Your task to perform on an android device: I want to use the Notepad app to make a fresh note reminding me to buy groceries.
Image 0: 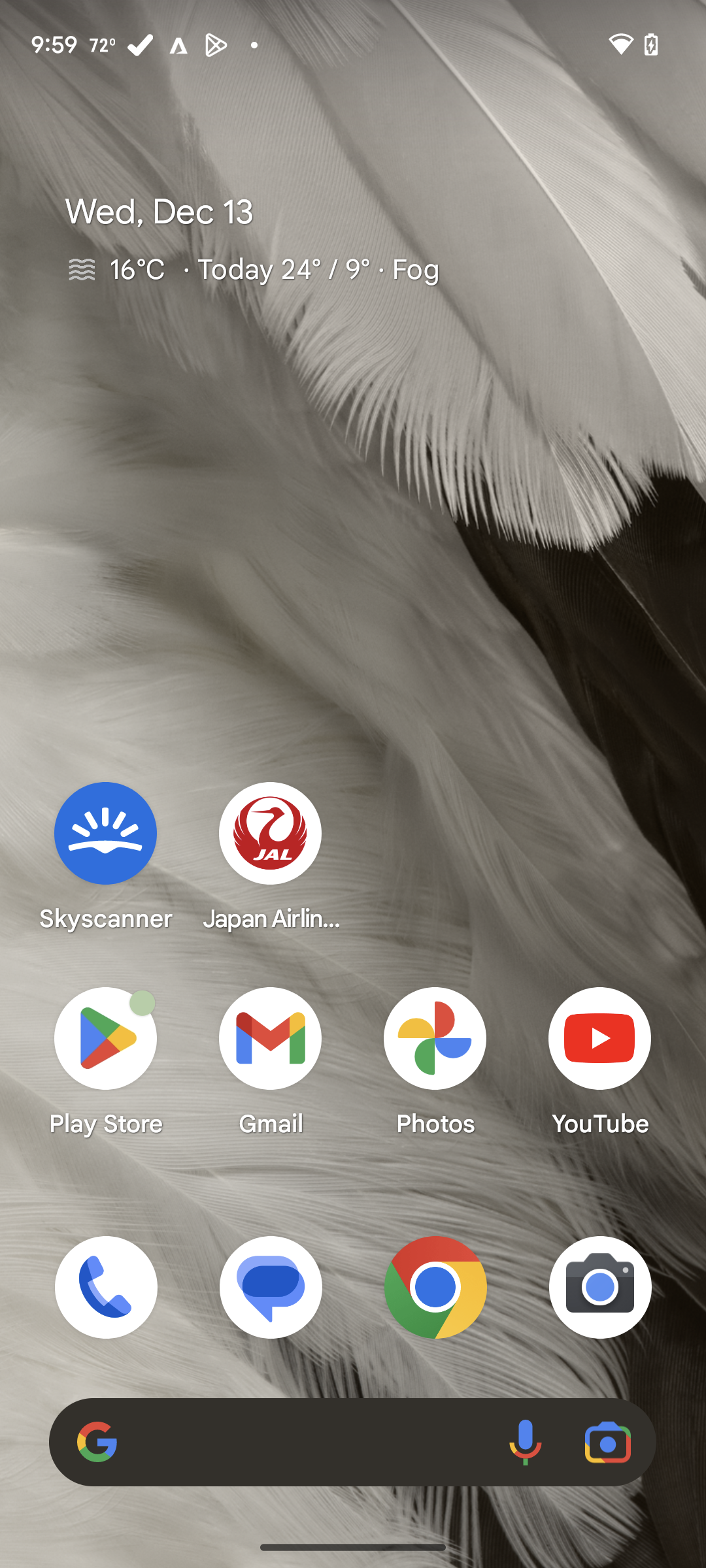
Open Notepad app
Step 0: click (105, 1060)
Image 1: 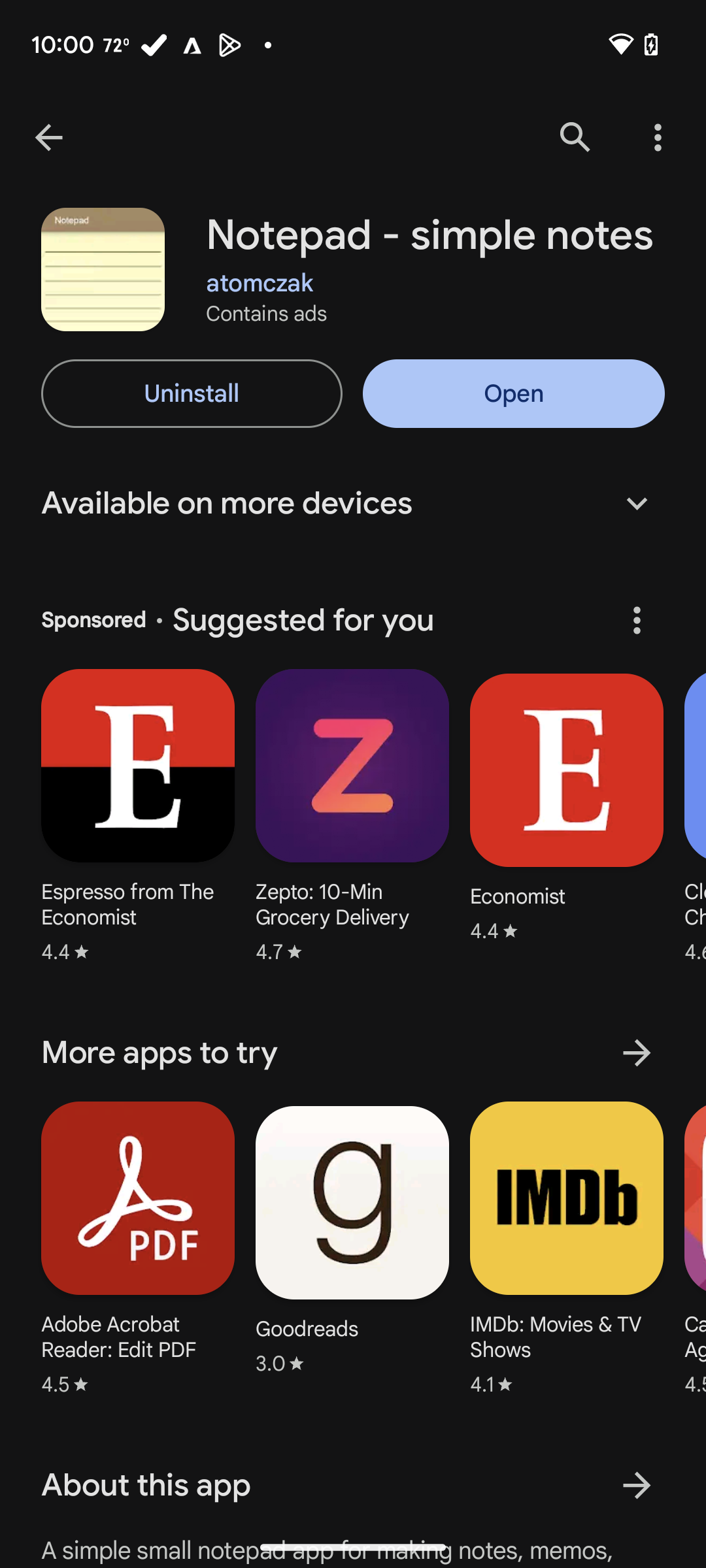
Open Notepad app
Step 1: click (514, 393)
Image 2: 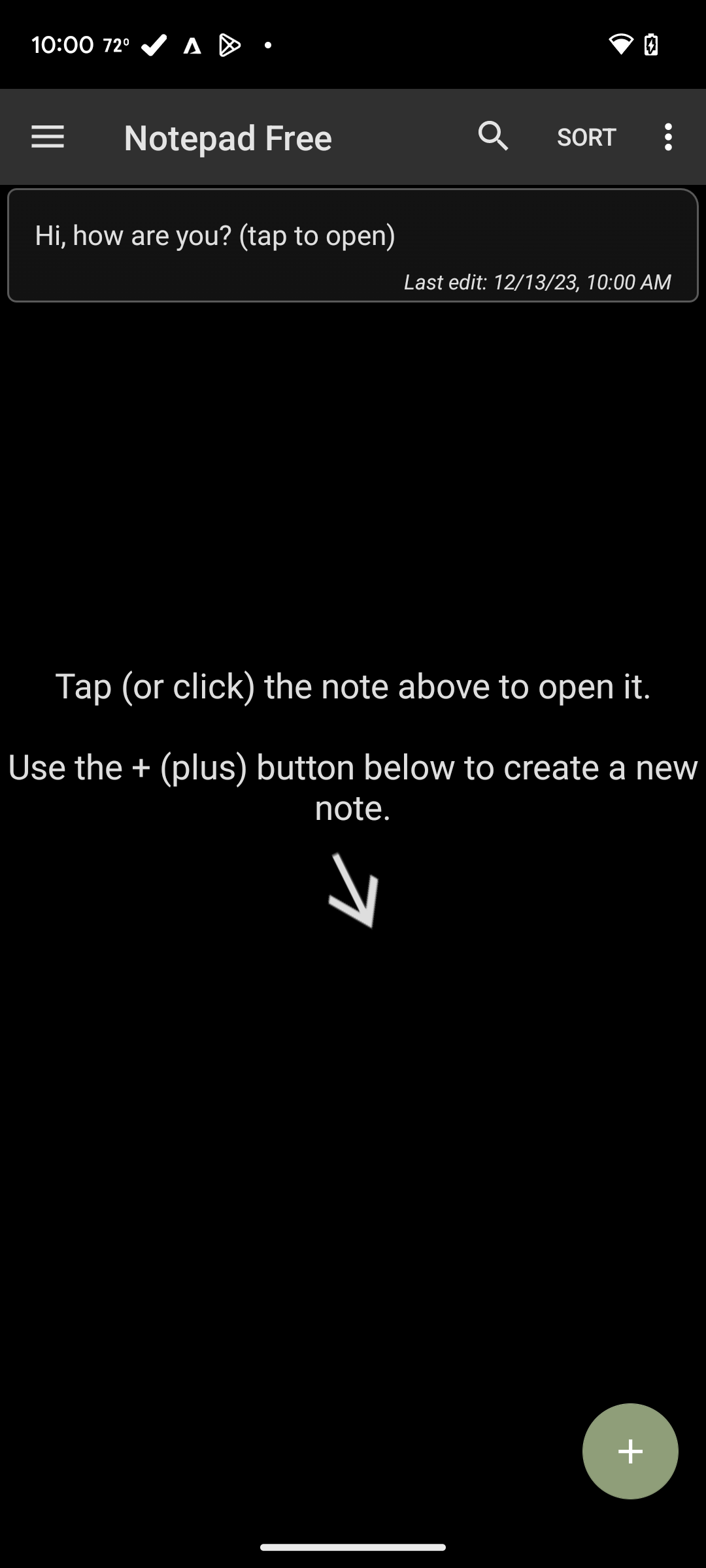
Click on the add icon
Step 2: click (630, 1451)
Image 3: 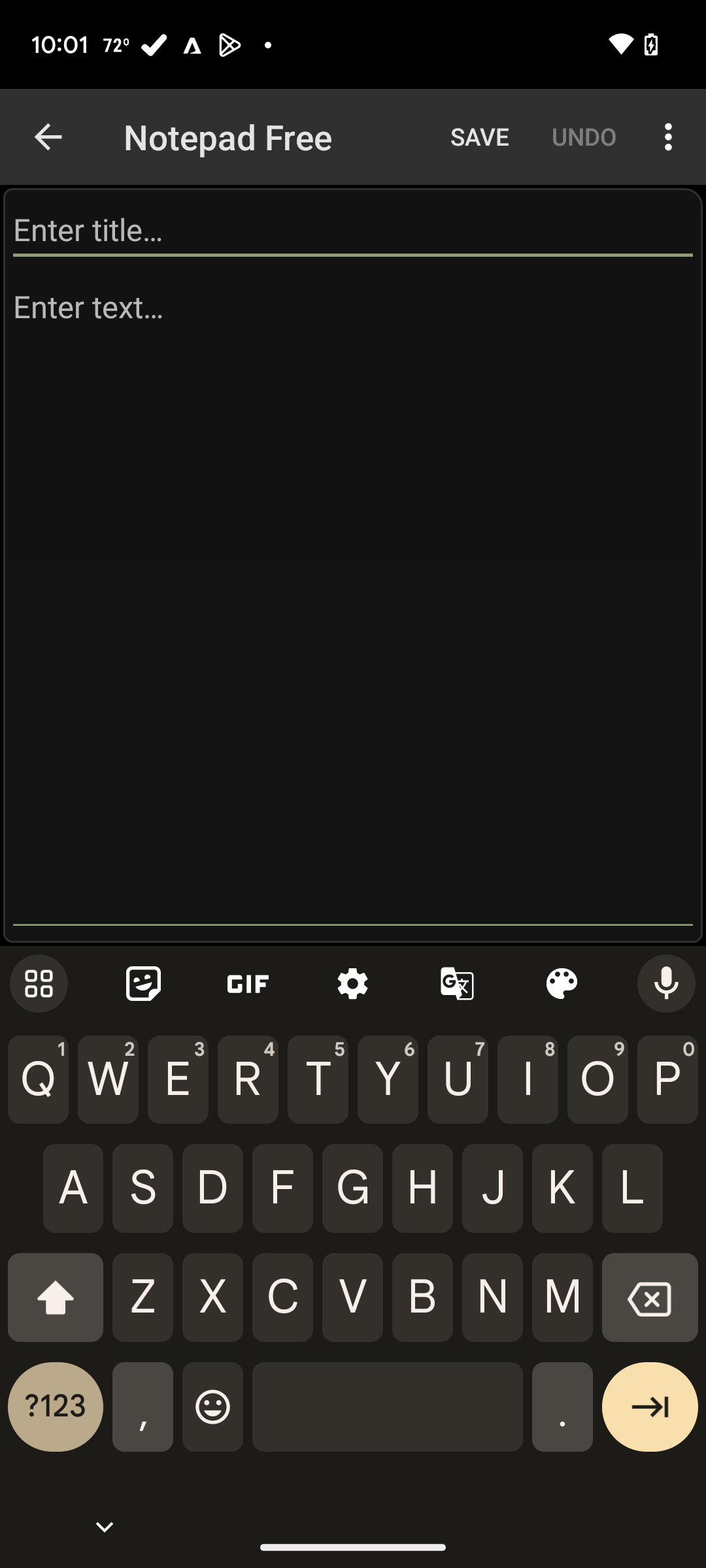
Add text "Reminder to buy groceries"
Step 3: type "Reminder to buy groceries"
Image 4: 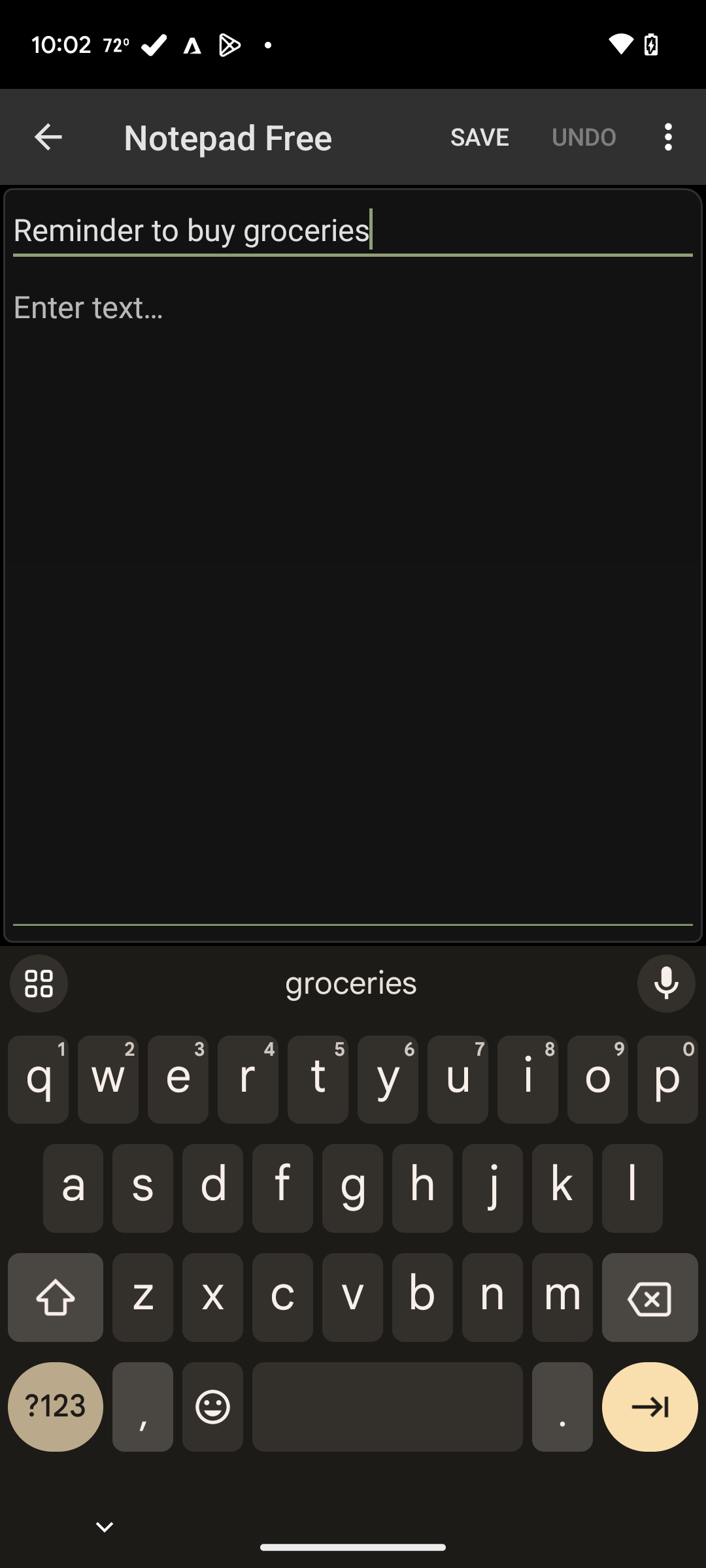
Click on enter text
Step 4: click (352, 604)
Image 5: 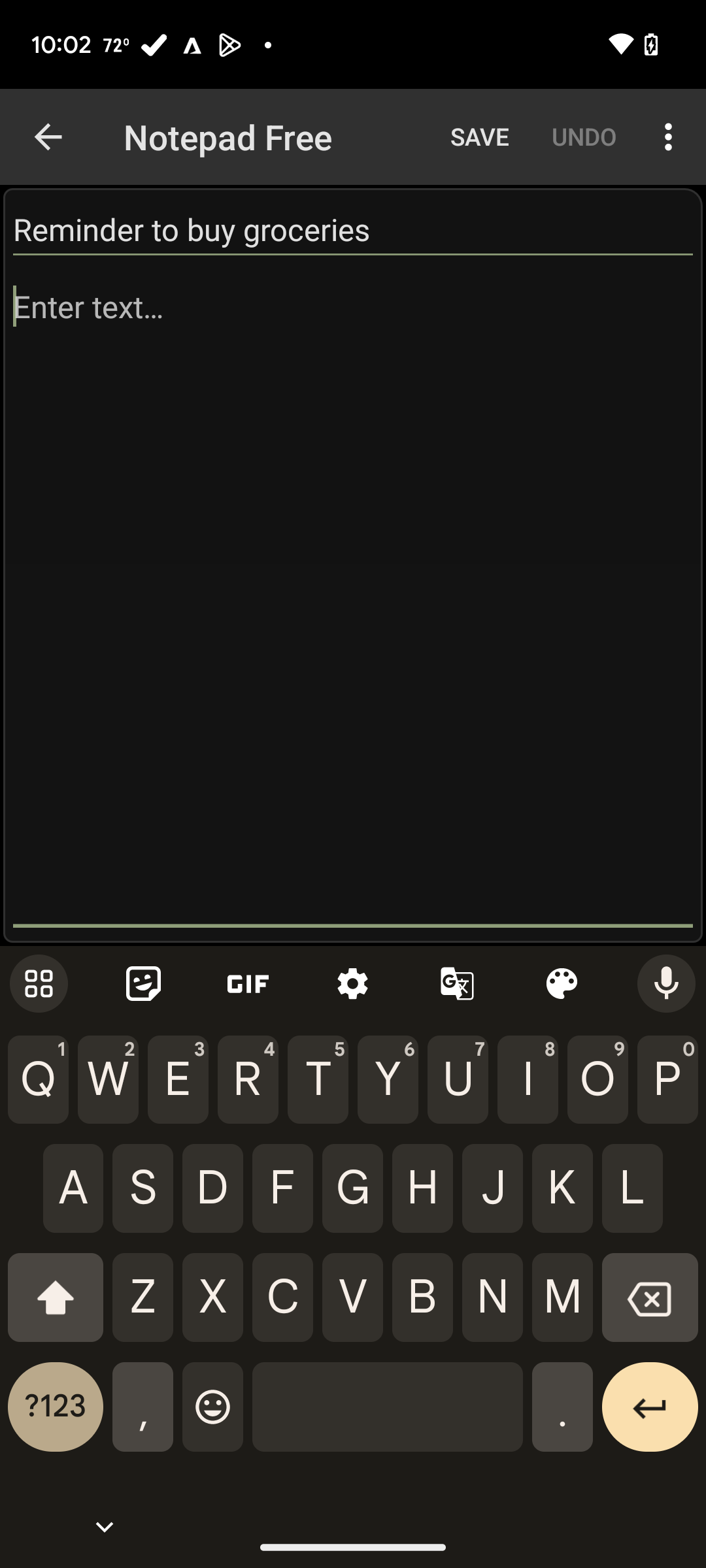
Add "Milk, eggs and Chicken"
Step 5: type "Milk, Eggs and Chicken"
Image 6: 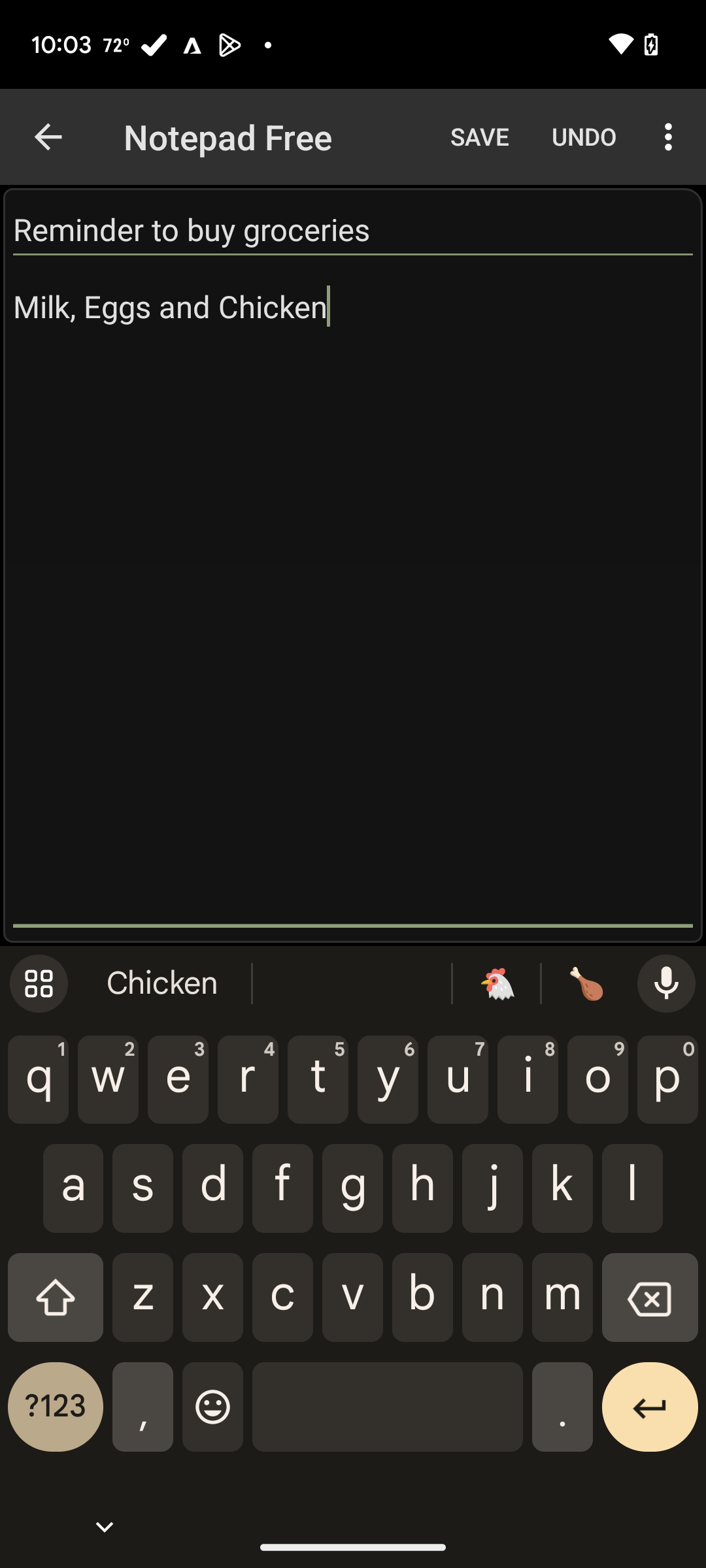
Click on save
Step 6: click (480, 137)